Your task to perform on an android device: Read reviews from shoopers of boxing gloves on Amazon.
Image 1: 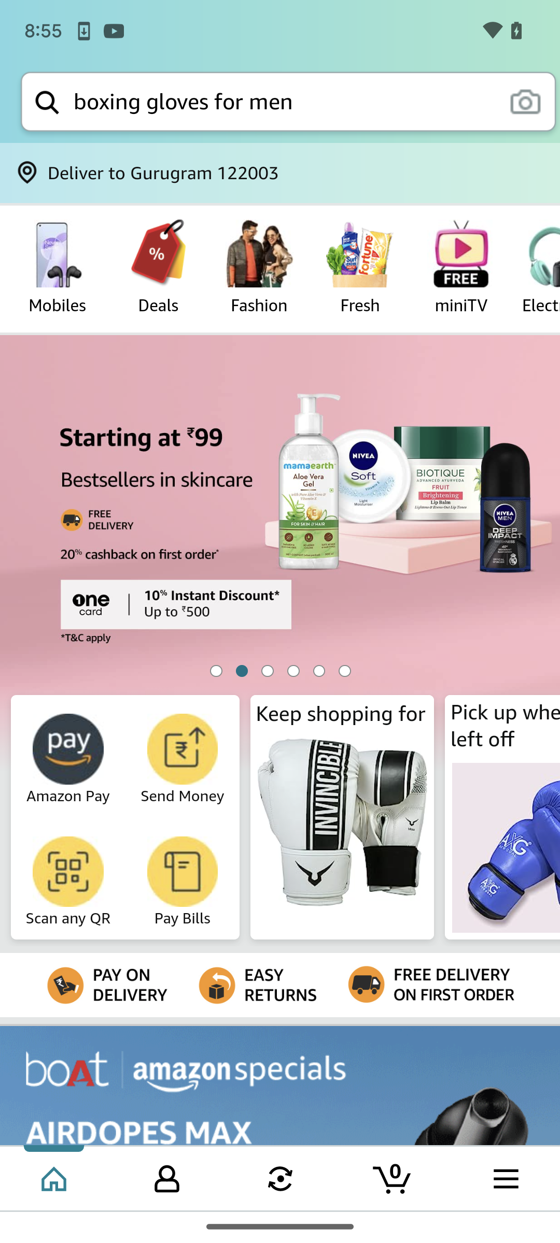
Tap on the search bar at the top of the screen.
Step 1: click (284, 102)
Image 2: 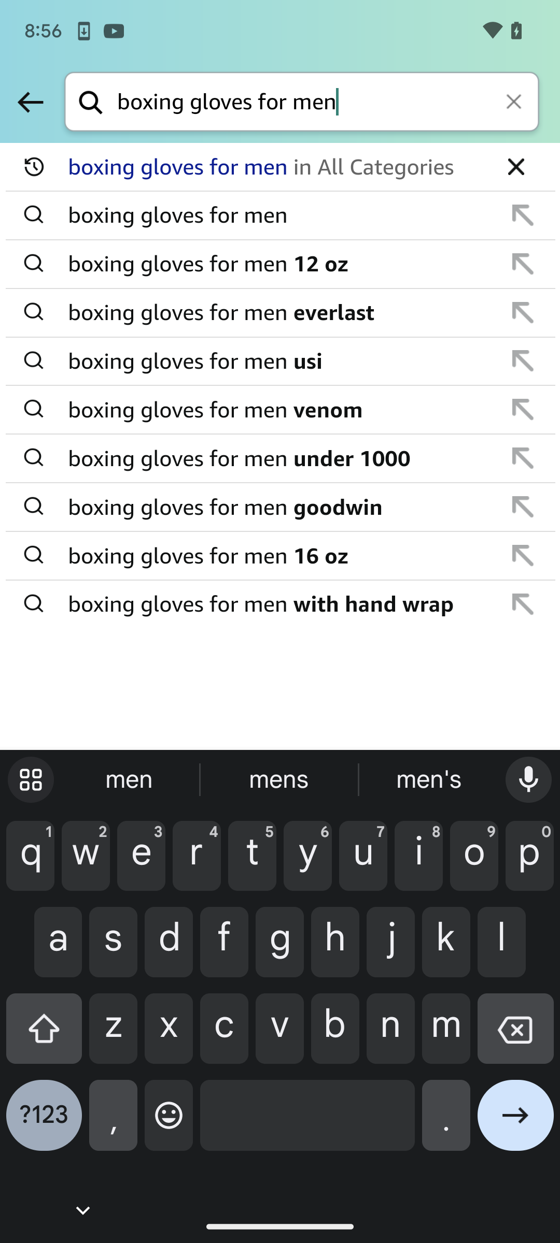
Search for boxing gloves.
Step 2: type "boxing gloves"
Image 3: 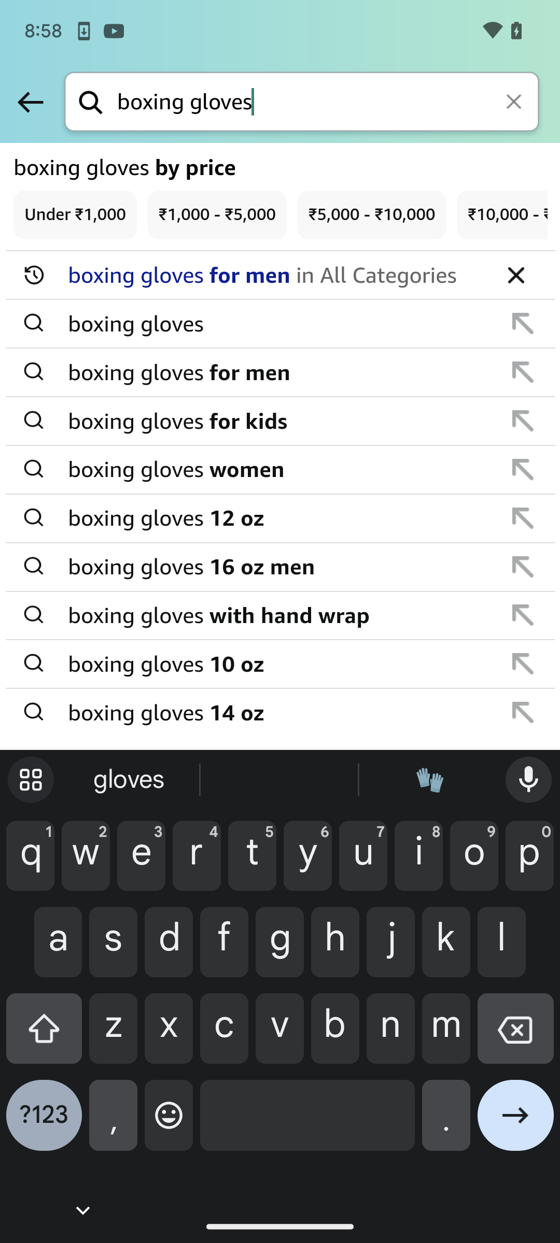
Click on the arrow present at the right bottom corner.
Step 3: click (515, 1123)
Image 4: 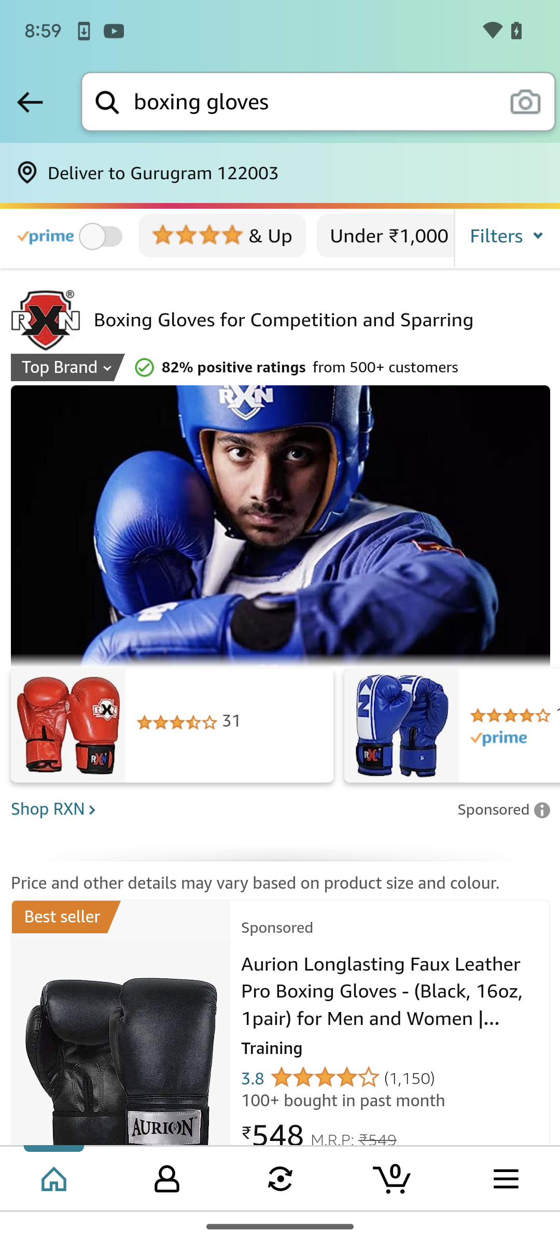
Scroll down to view boxing gloves.
Step 4: scroll down
Image 5: 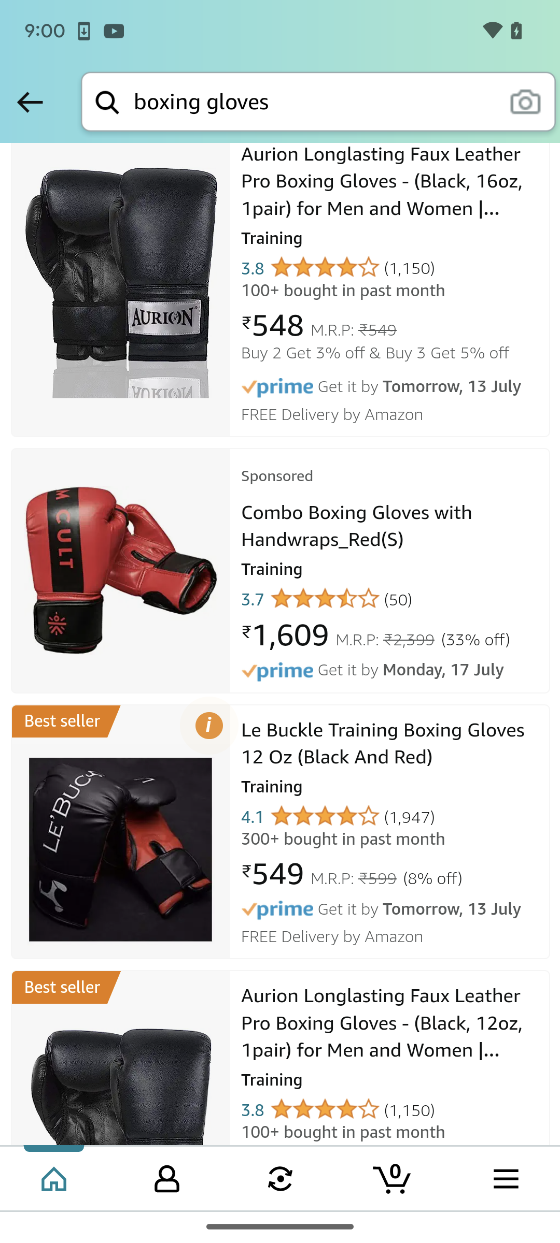
Click on the first glove image.
Step 5: click (120, 283)
Image 6: 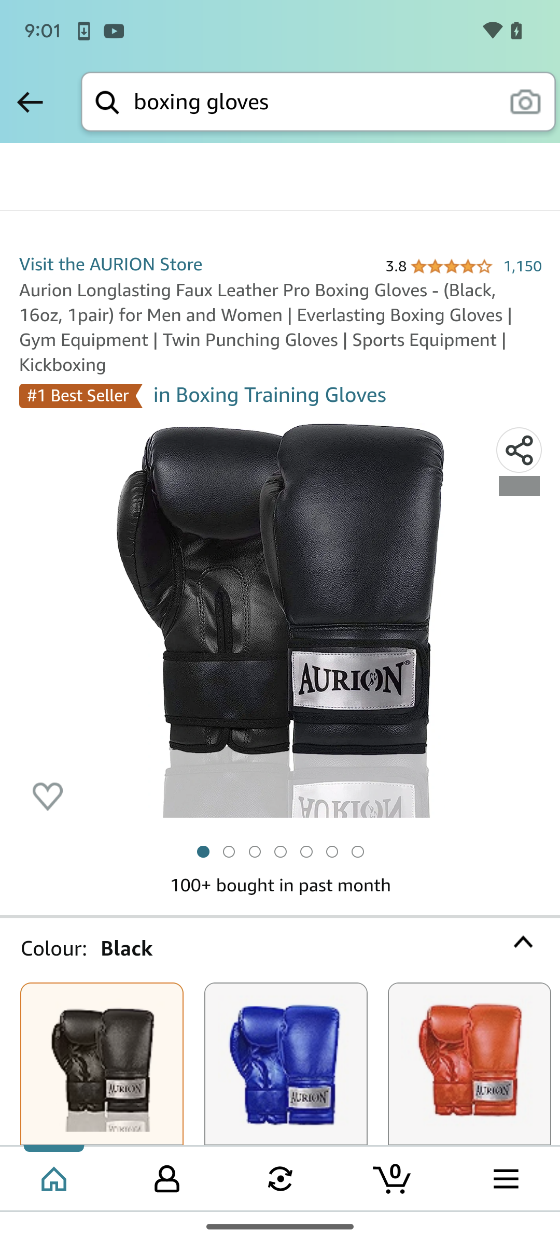
Scroll down to view the review.
Step 6: scroll down
Image 7: 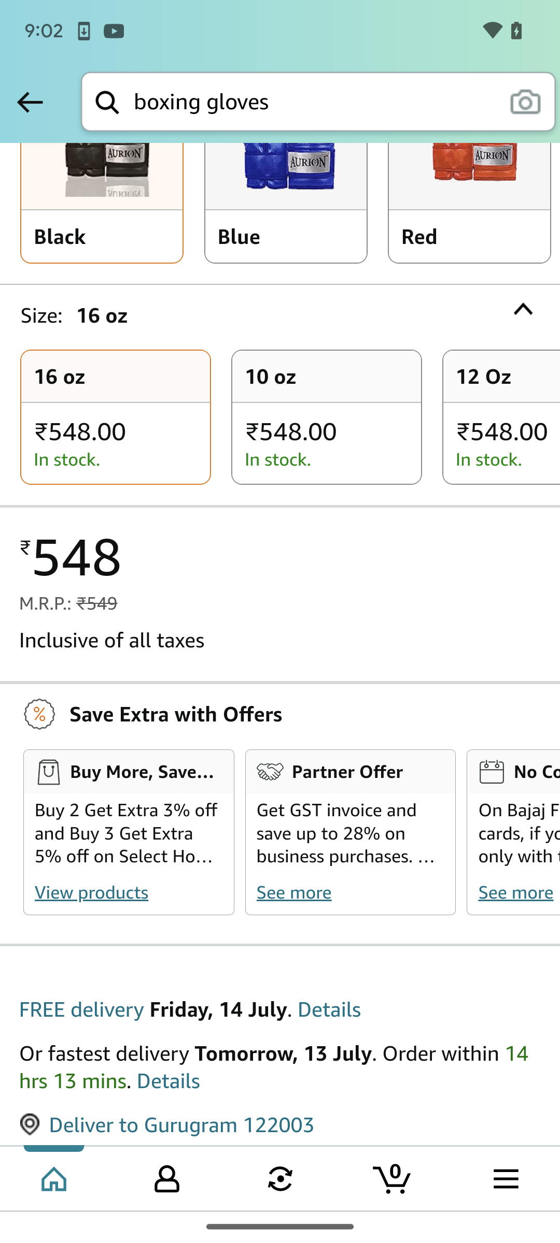
Scroll down to view the review.
Step 7: scroll down
Image 8: 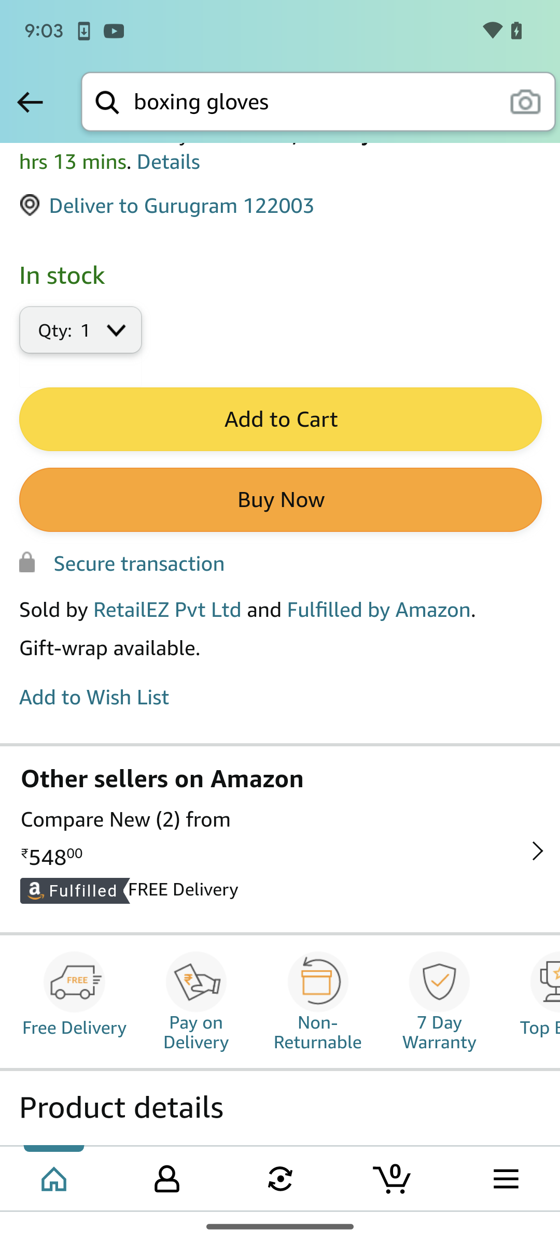
Scroll down to view the review.
Step 8: scroll down
Image 9: 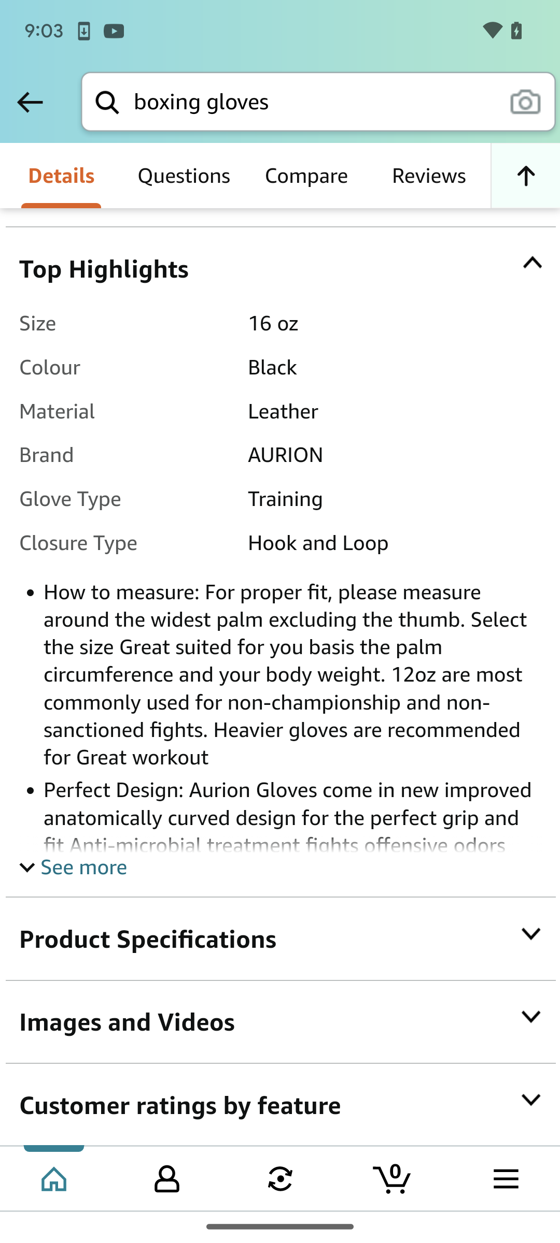
Scroll down to view the review.
Step 9: scroll down
Image 10: 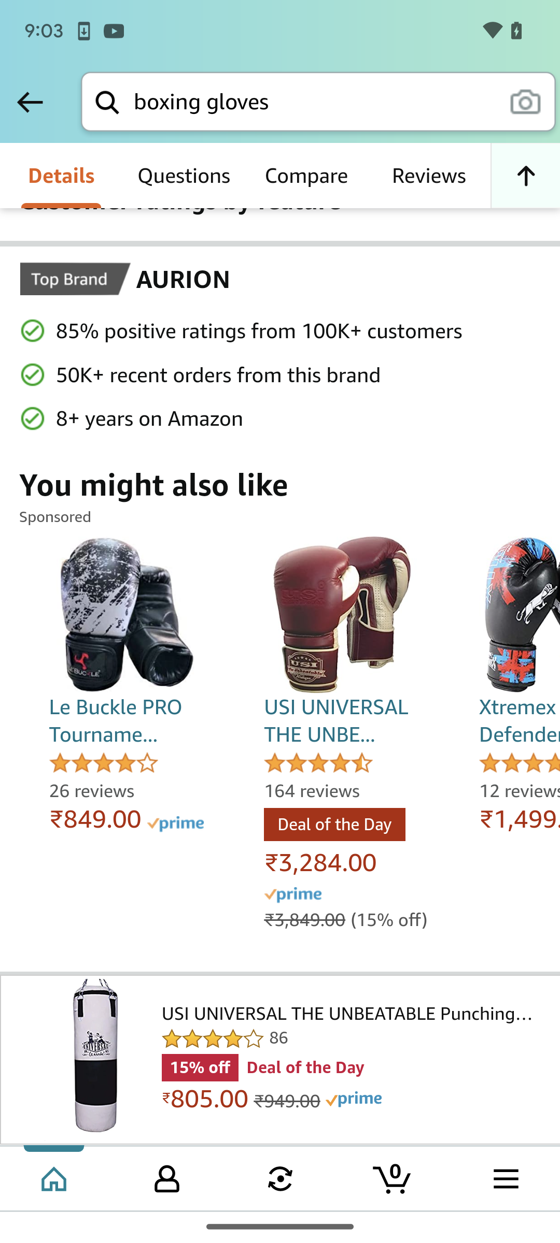
Tap on Review, present on the right upper corner of the screen.
Step 10: click (306, 176)
Image 11: 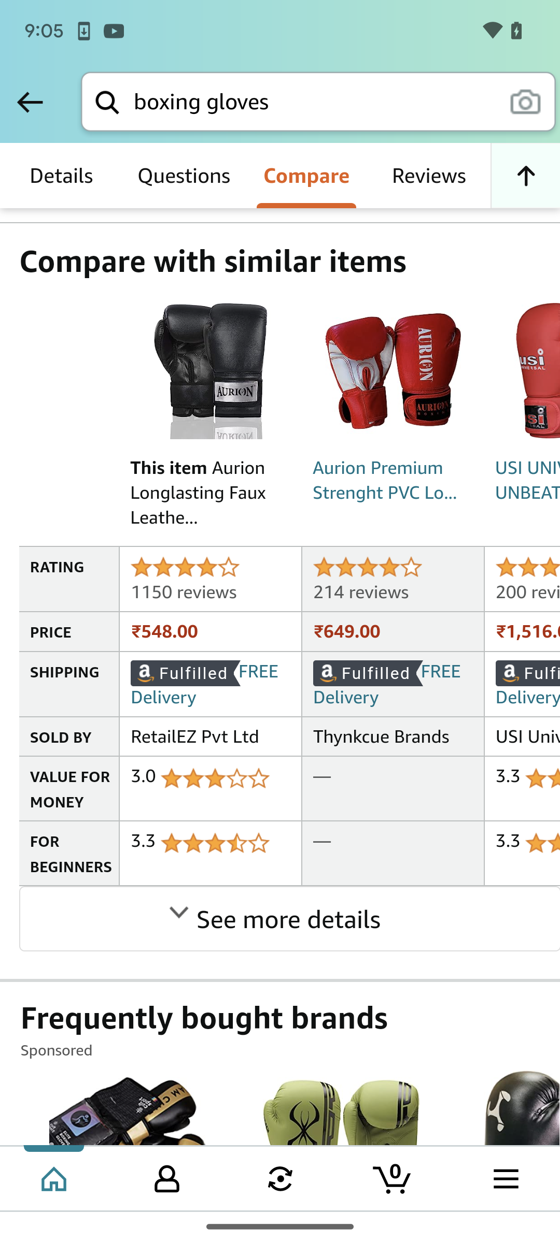
Tap on Review, present on the right upper corner of the screen.
Step 11: click (306, 176)
Image 12: 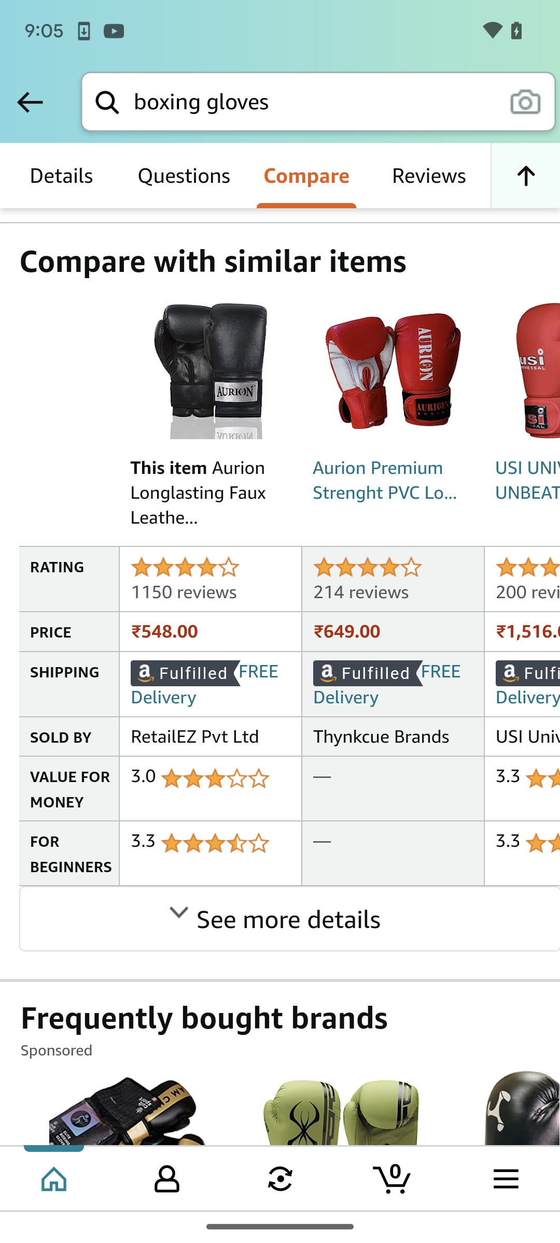
Tap on Review, present on the right upper corner of the screen.
Step 12: click (306, 176)
Image 13: 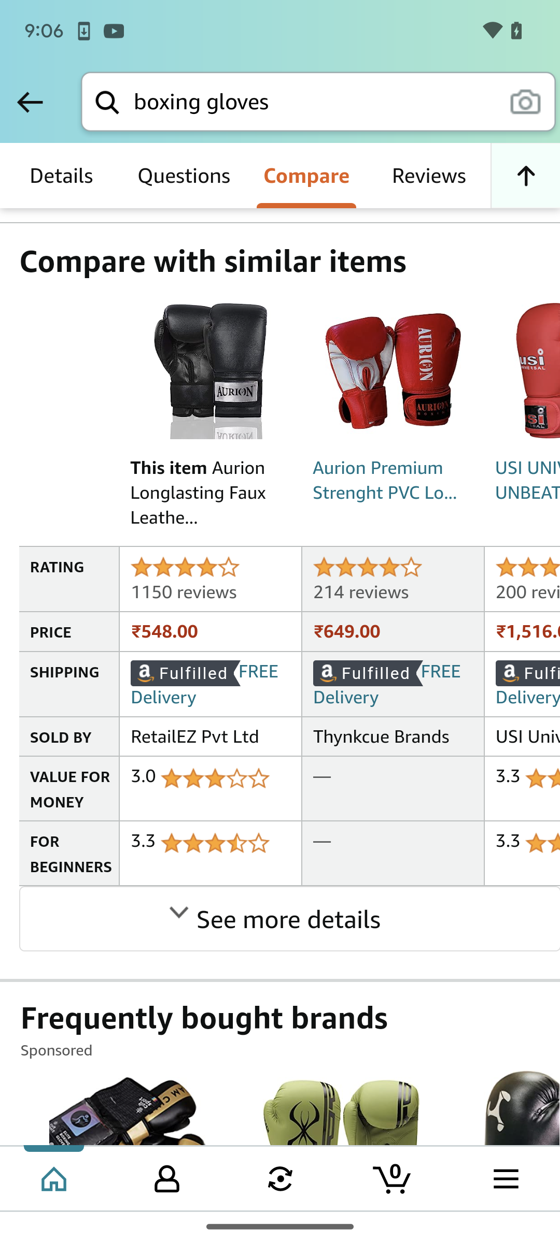
Tap on Review, present on the right upper corner of the screen.
Step 13: click (428, 176)
Image 14: 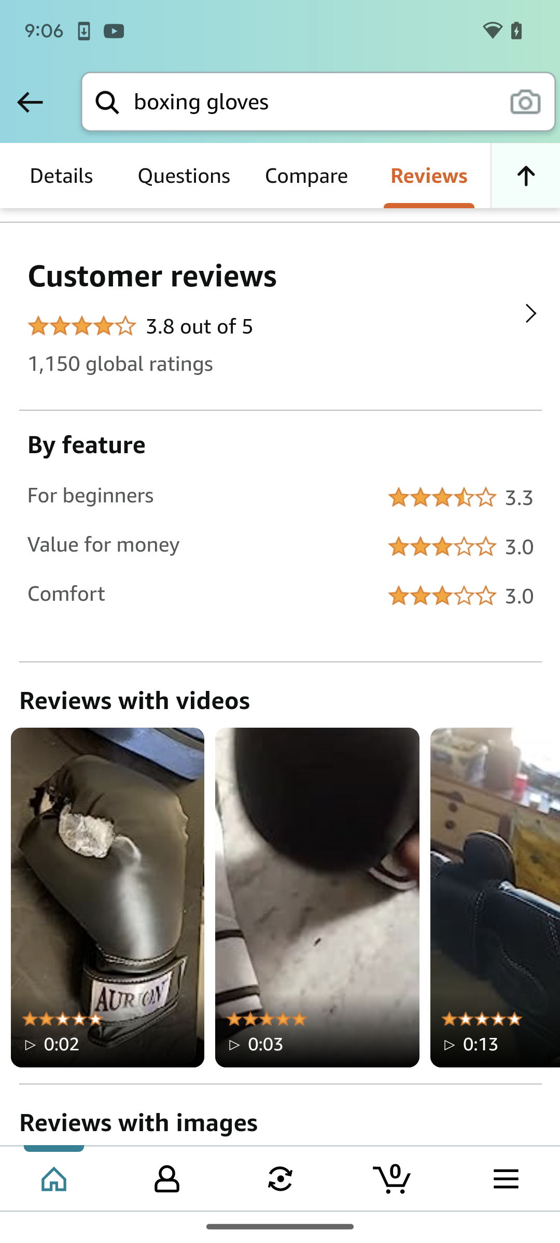
Click on the arrrow present at the right corner of the screen.
Step 14: click (279, 316)
Image 15: 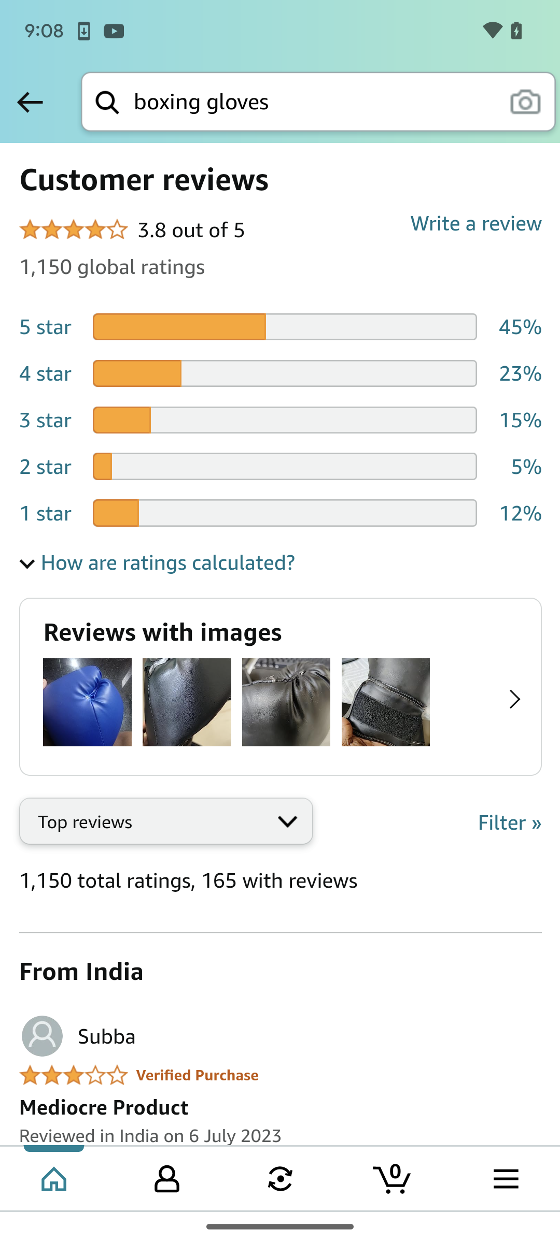
Scroll down to view the review.
Step 15: scroll down
Image 16: 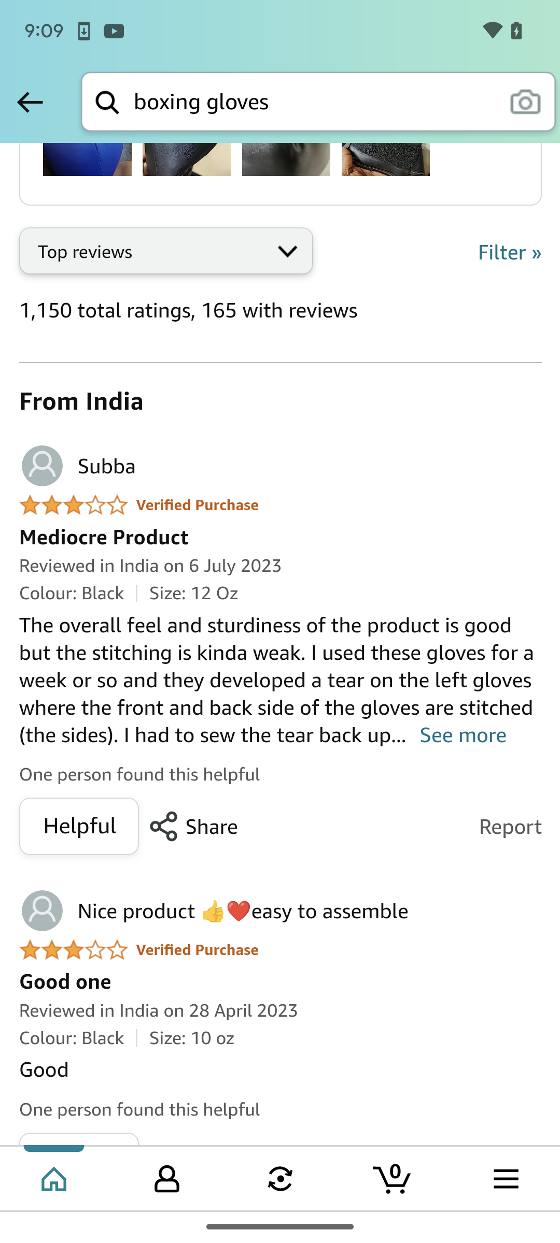
Scroll down to view the review.
Step 16: scroll down